Your task to perform on an android device: I want to look into my shopping cart so as to proceed with further processing in the LoveLocal app.
Image 0: 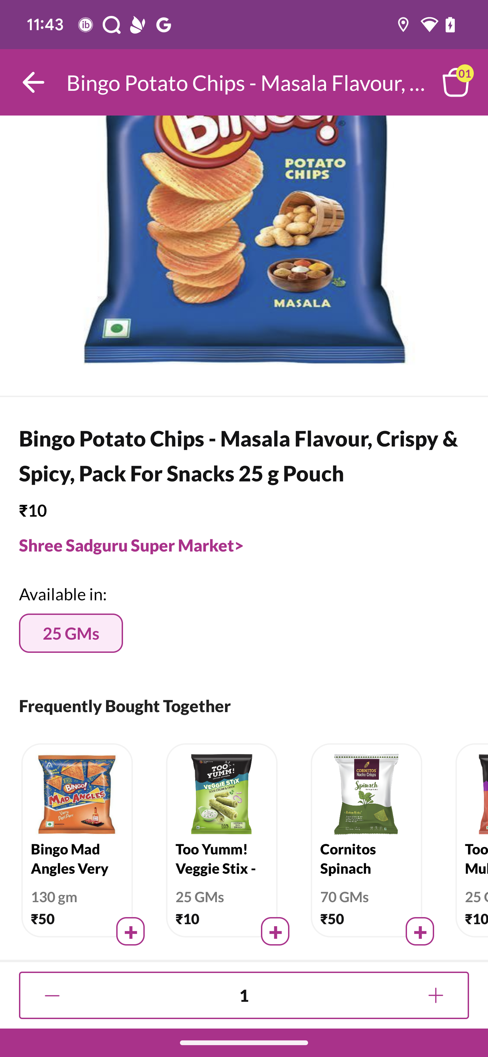
Click on the cart icon at the right top of the screen
Step 0: click (451, 94)
Image 1: 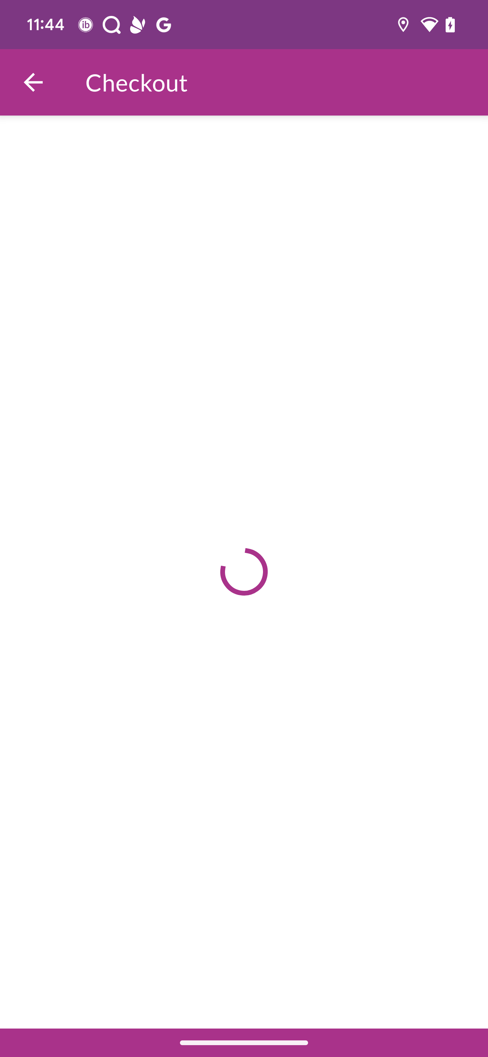
Click on the cart icon at the right top of the screen
Step 1: wait